Your task to perform on an android device: I want to compare the prices of segur sheesham wood king size bed in rustik teak finish with box storage
Image 0: 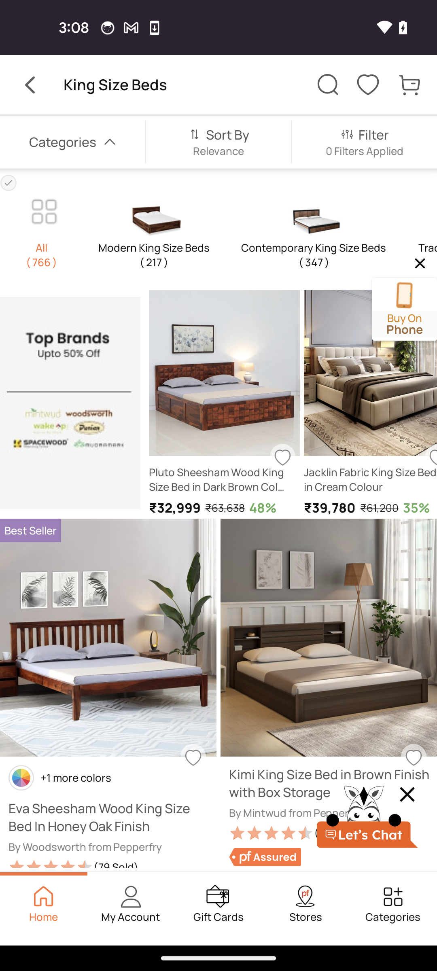
Swipe up to view the segur sheesham wood king size bed in rustik teak finish with box storage
Step 0: scroll down
Image 2: 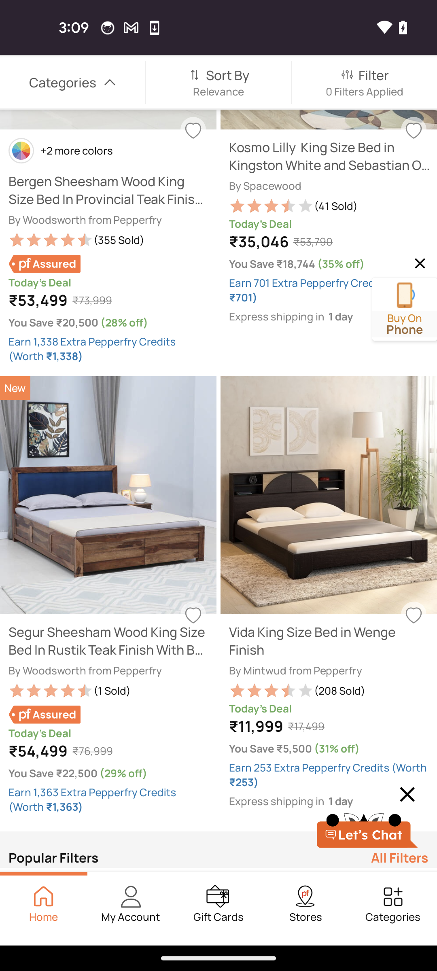
Tap on the segur sheesham wood king size bed in rustik teak finish with box storage
Step 2: click (108, 495)
Image 3: 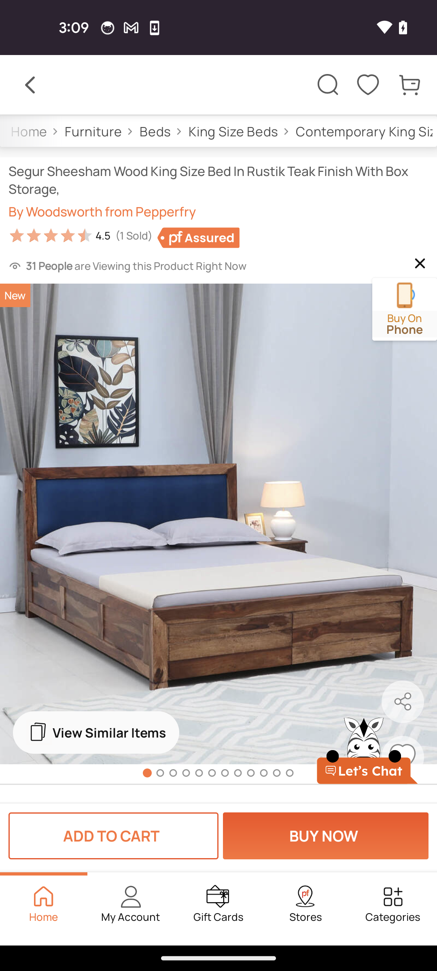
Swipe up to view the product to compare 
Step 3: scroll down
Image 4: 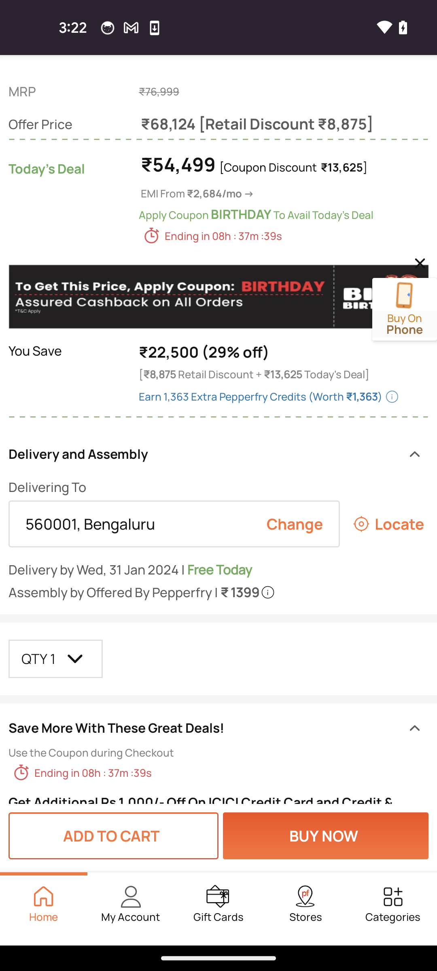
Swipe up to view the product to compare 
Step 4: scroll down
Image 5: 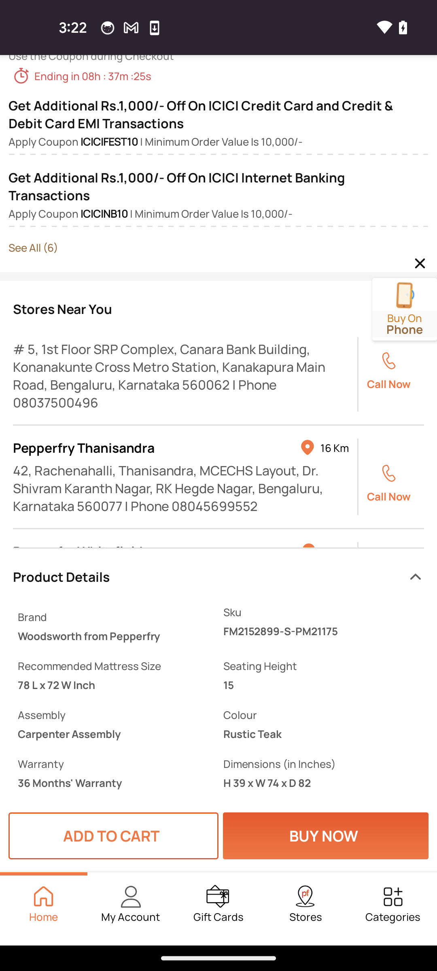
Swipe up to view the product to compare 
Step 5: scroll down
Image 6: 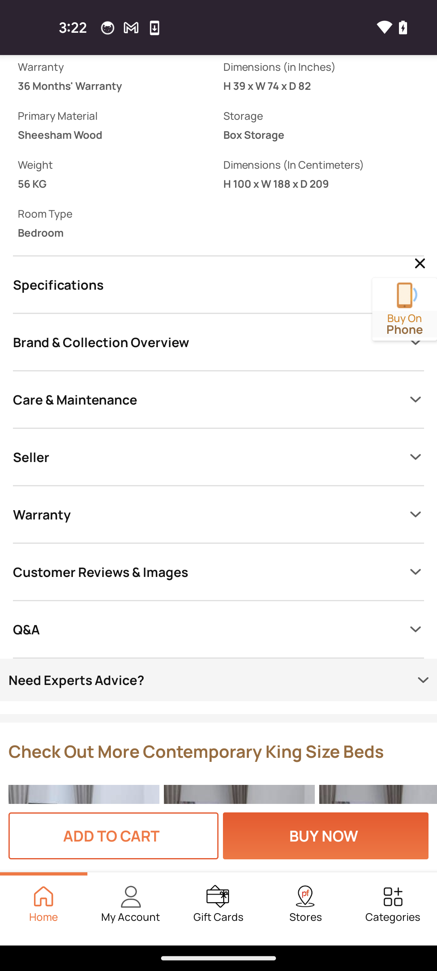
Swipe up to view the product to compare 
Step 6: scroll down
Image 7: 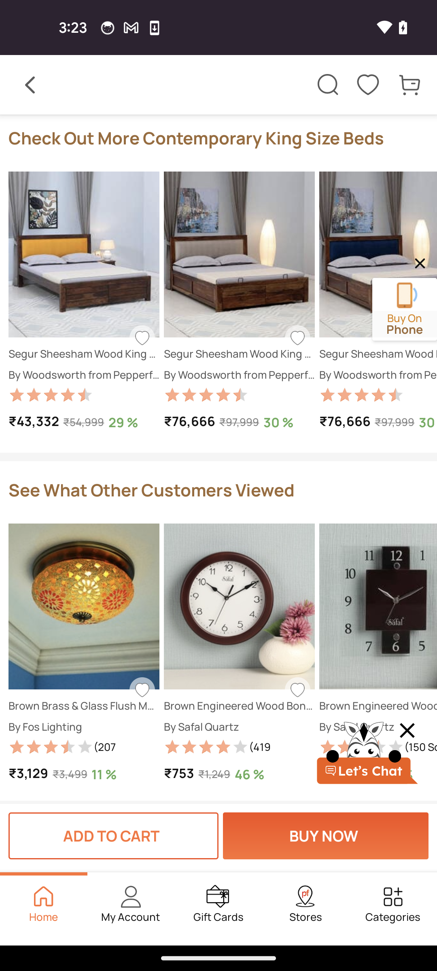
Swipe left to view more
Step 7: scroll right
Image 8: 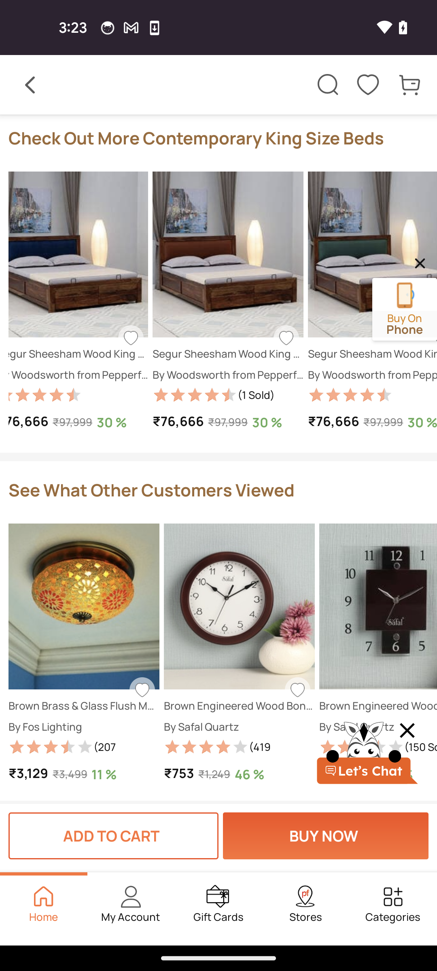
Swipe left to view more
Step 8: scroll right